Your task to perform on an android device: I want to check if there is any weekly special offers on the Migros app
Image 0: 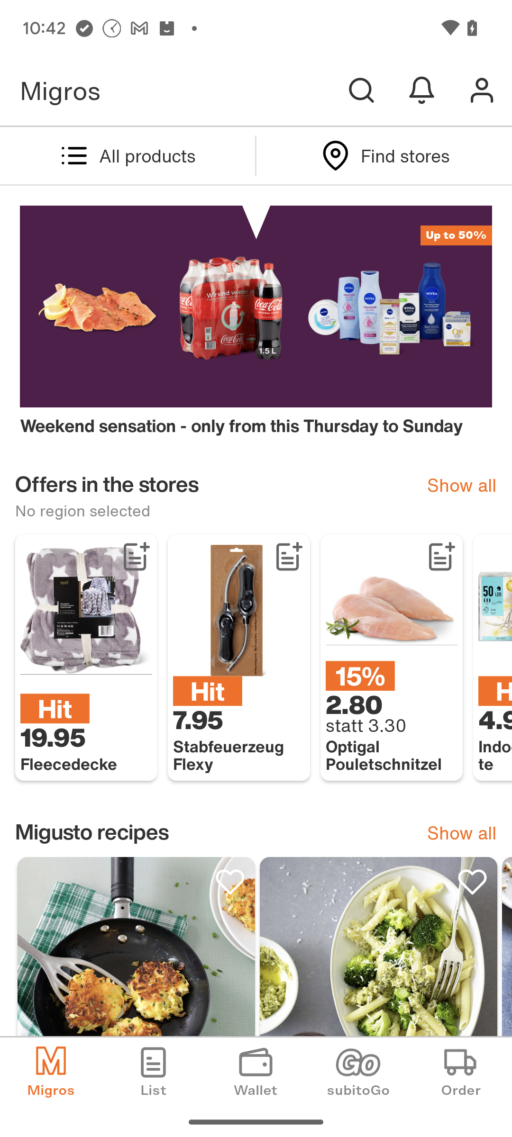
Click on the order button.
Step 0: click (461, 1072)
Image 1: 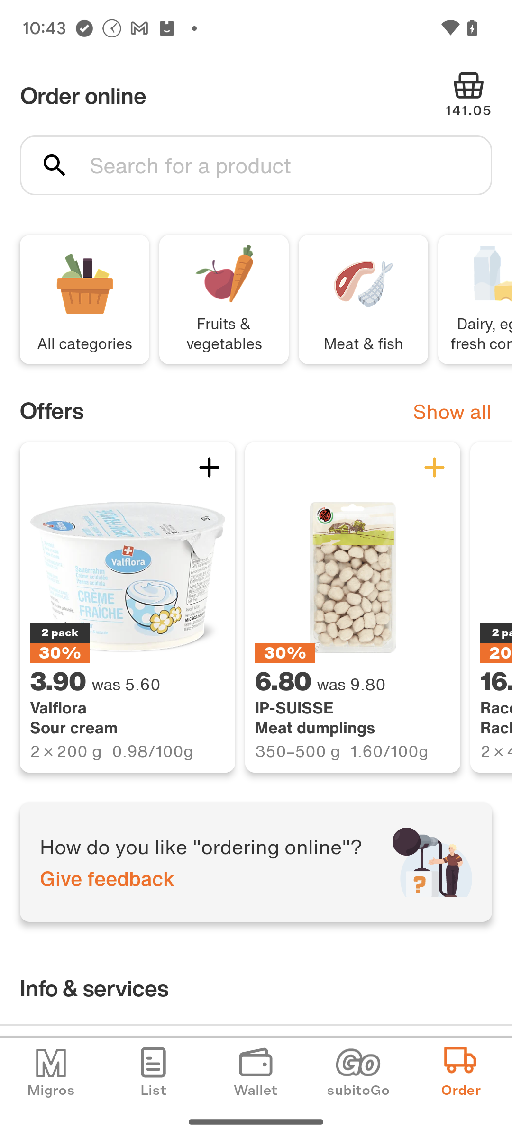
Click on the show all button right to offers option.
Step 1: click (452, 411)